Your task to perform on an android device: Open the Easy Notes app and Make a new note with the title Meets and enter Friends meet in the note body
Image 0: 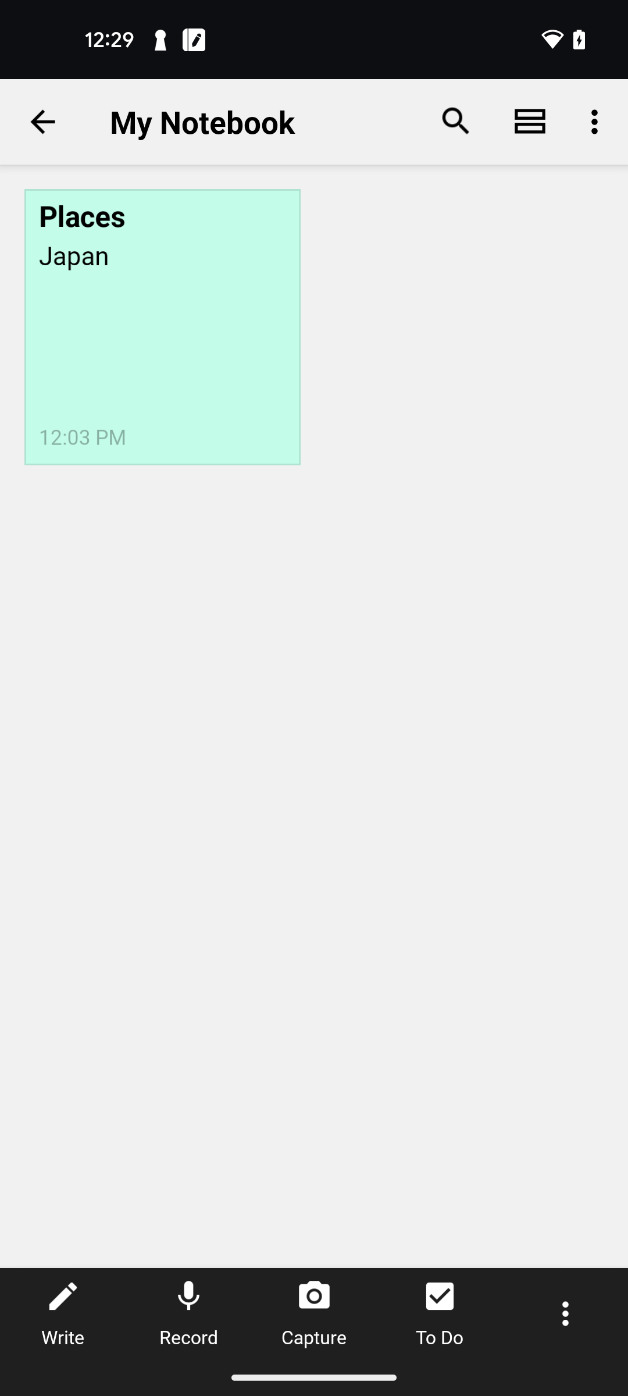
open the Easy Notes app
Step 0: open app "Easy Notes"
Image 1: 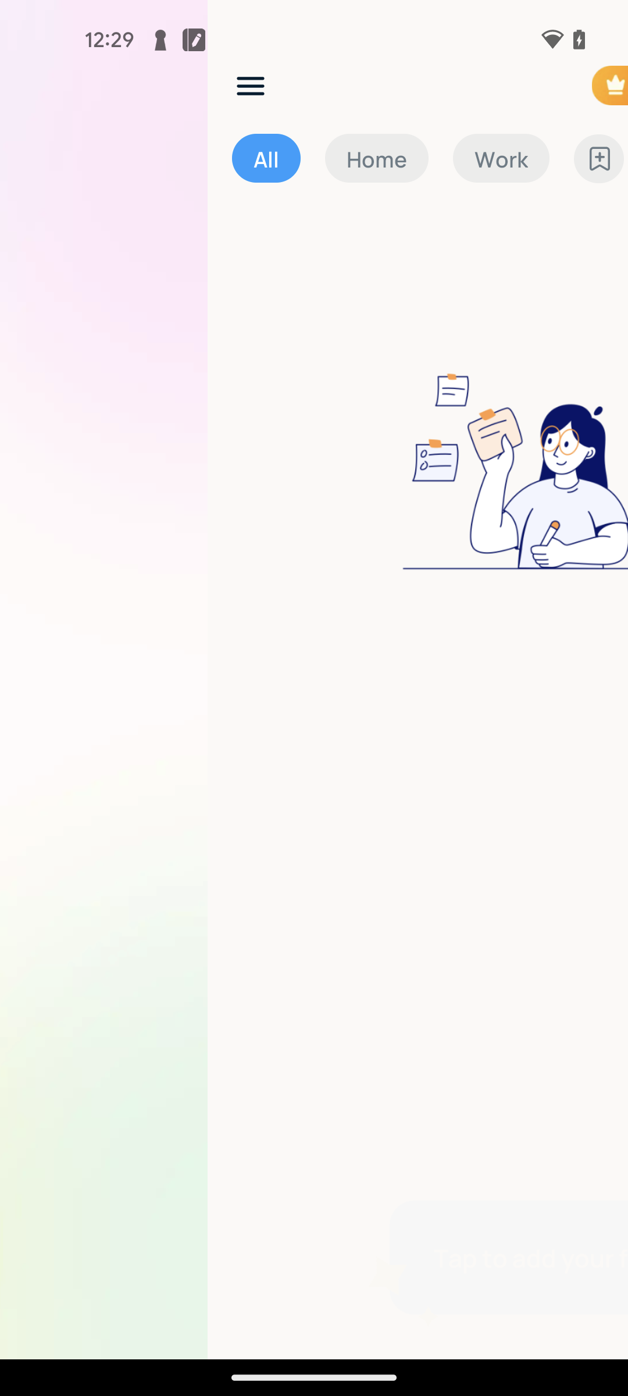
open the Easy Notes app
Step 1: wait
Image 2: 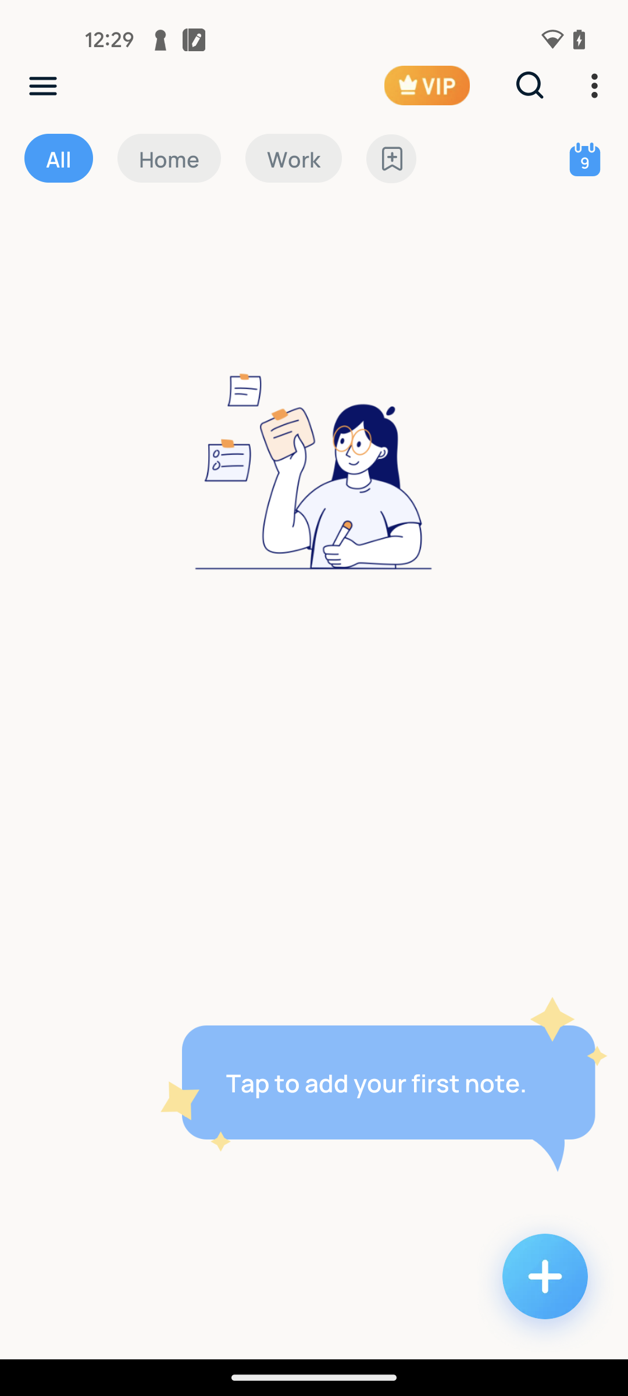
click on the plus icon at the bottom right corner of the screen
Step 2: click (544, 1275)
Image 3: 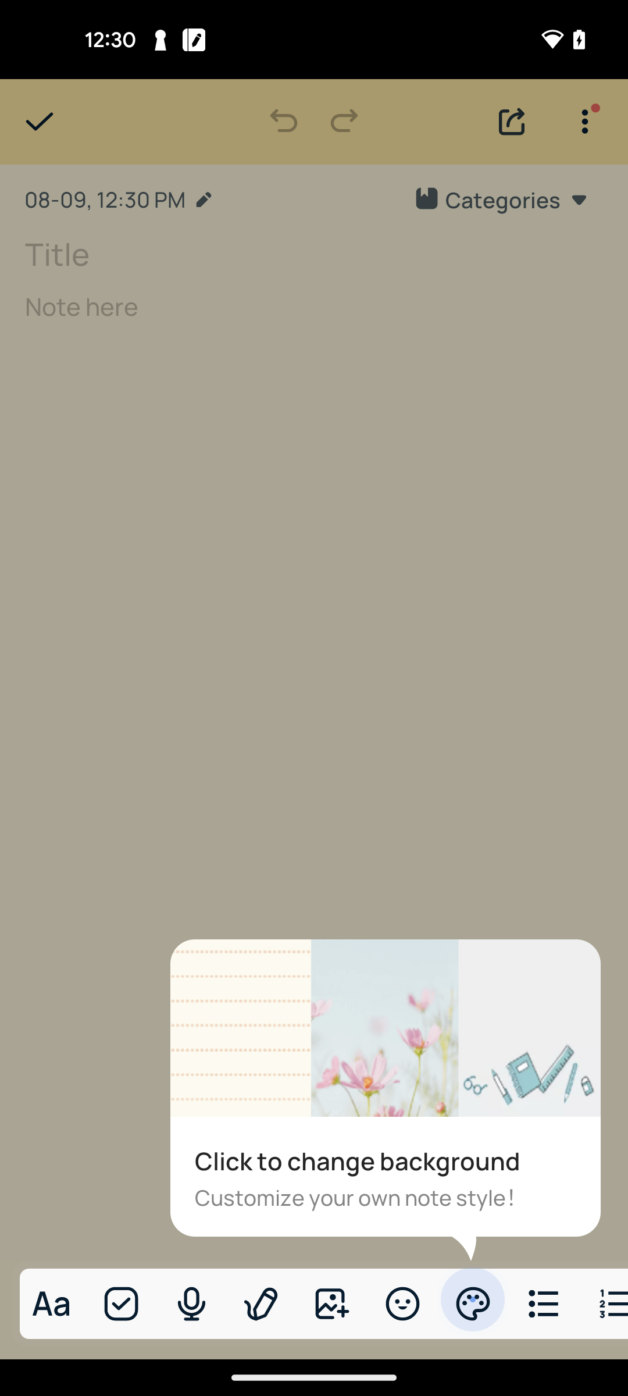
click on the screen
Step 3: click (248, 469)
Image 4: 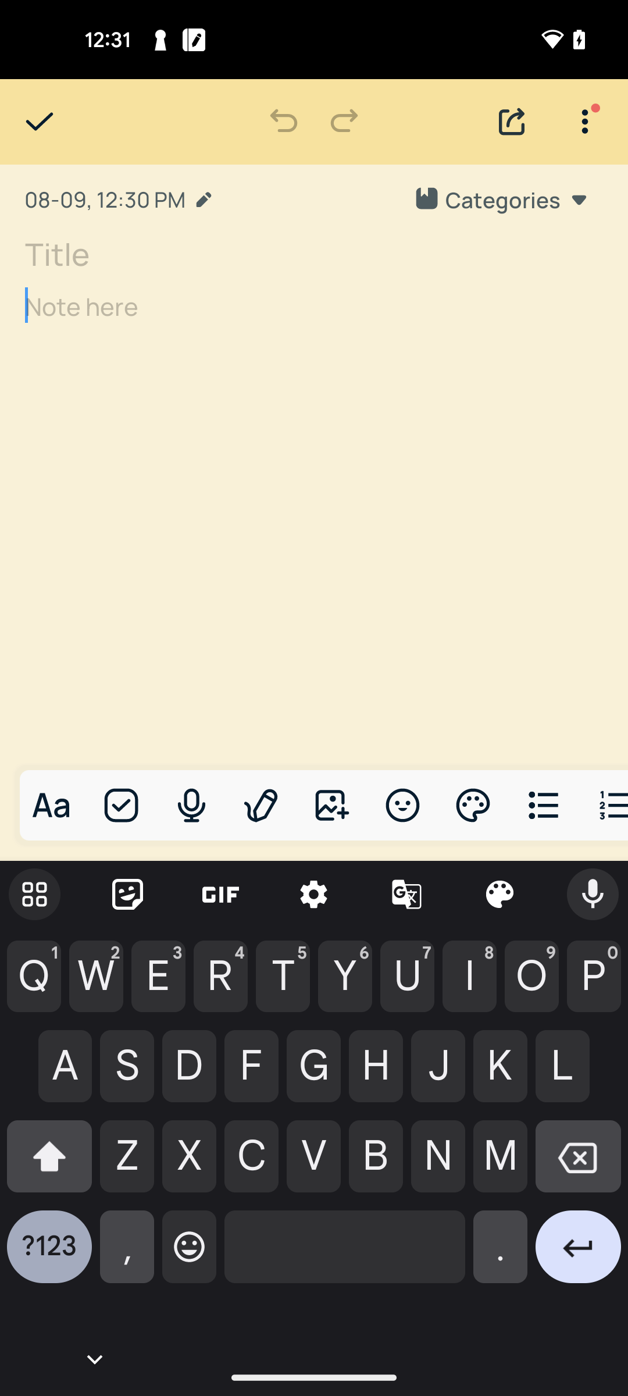
enter the note body Friends meet
Step 4: type "Friends meet"
Image 5: 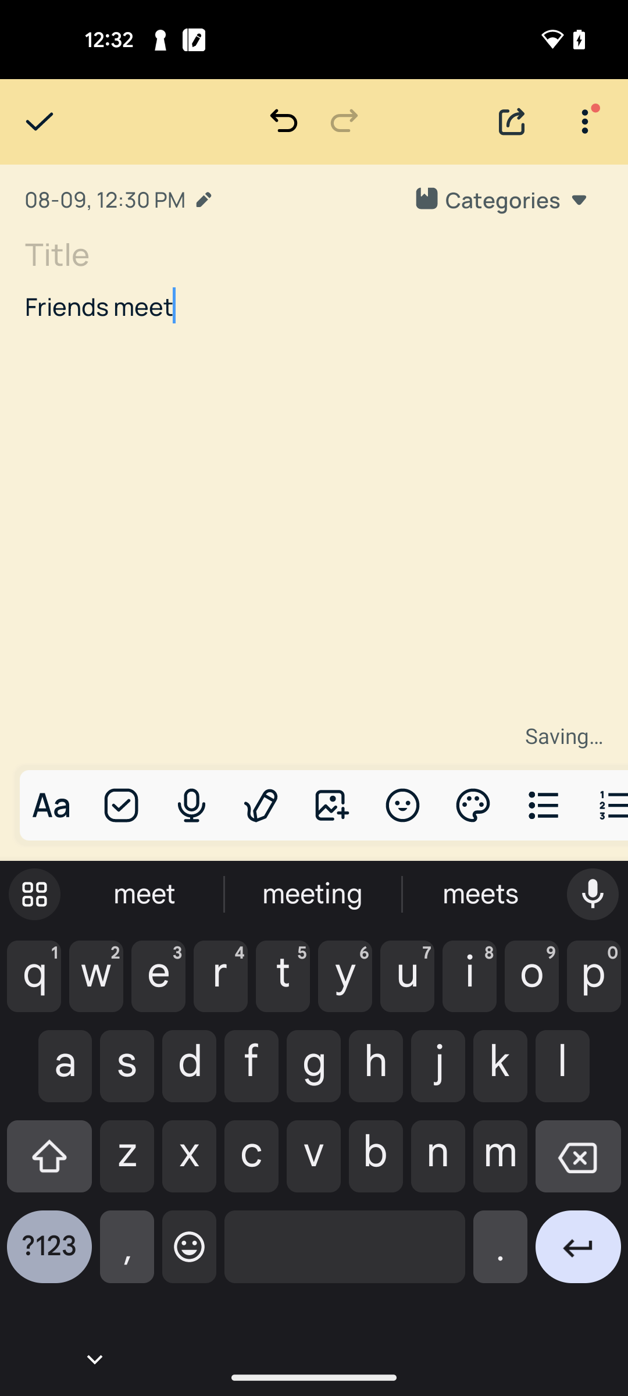
click on the Title section
Step 5: click (313, 252)
Image 6: 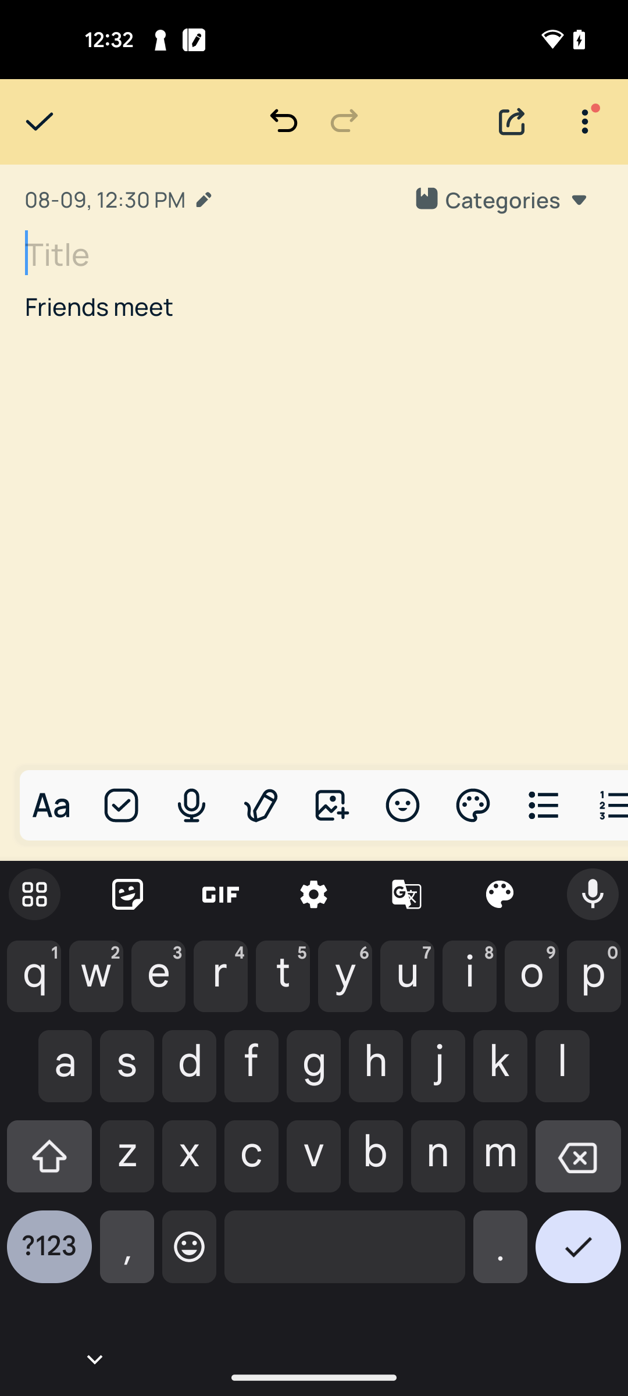
enter the title name
Step 6: type "Meets"
Image 7: 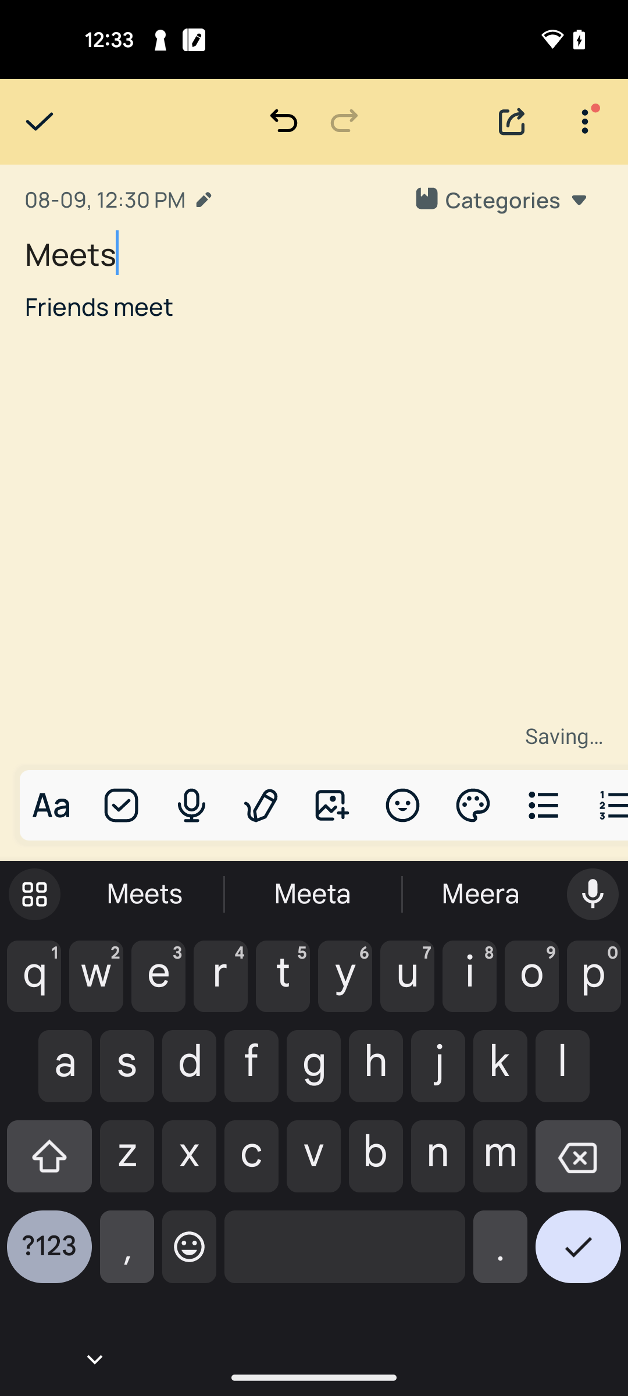
click on the tick icon at the top left corner of the screen
Step 7: click (35, 113)
Image 8: 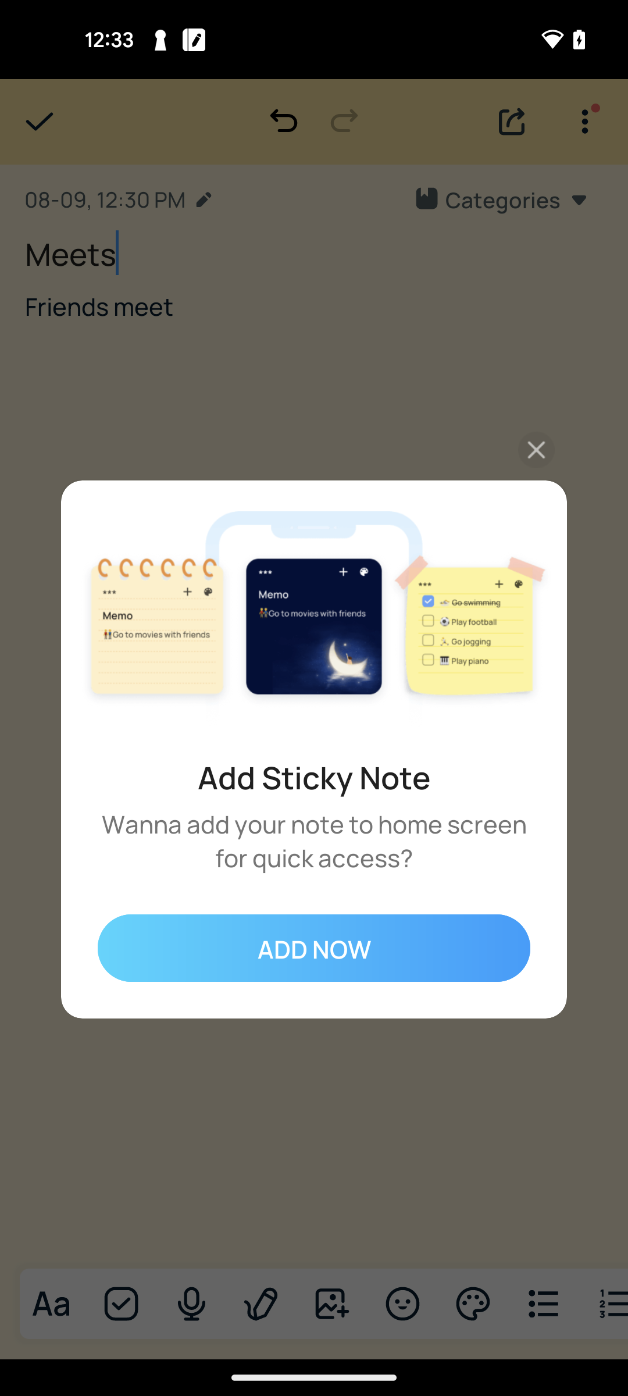
click on the close icon
Step 8: click (536, 444)
Image 9: 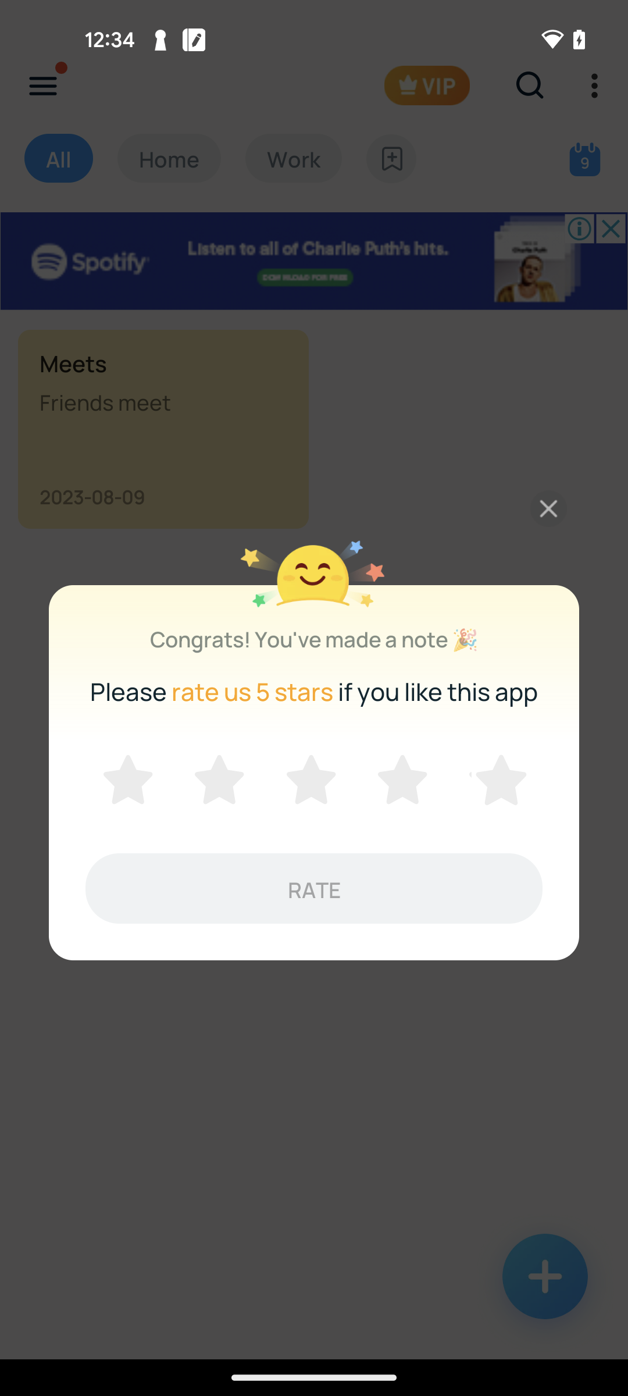
click on the close icon
Step 9: click (552, 510)